Your task to perform on an android device: Buy the Strauss Eco-Friendly Yoga Mat for me that I have added to my Myntra app bag.
Image 0: 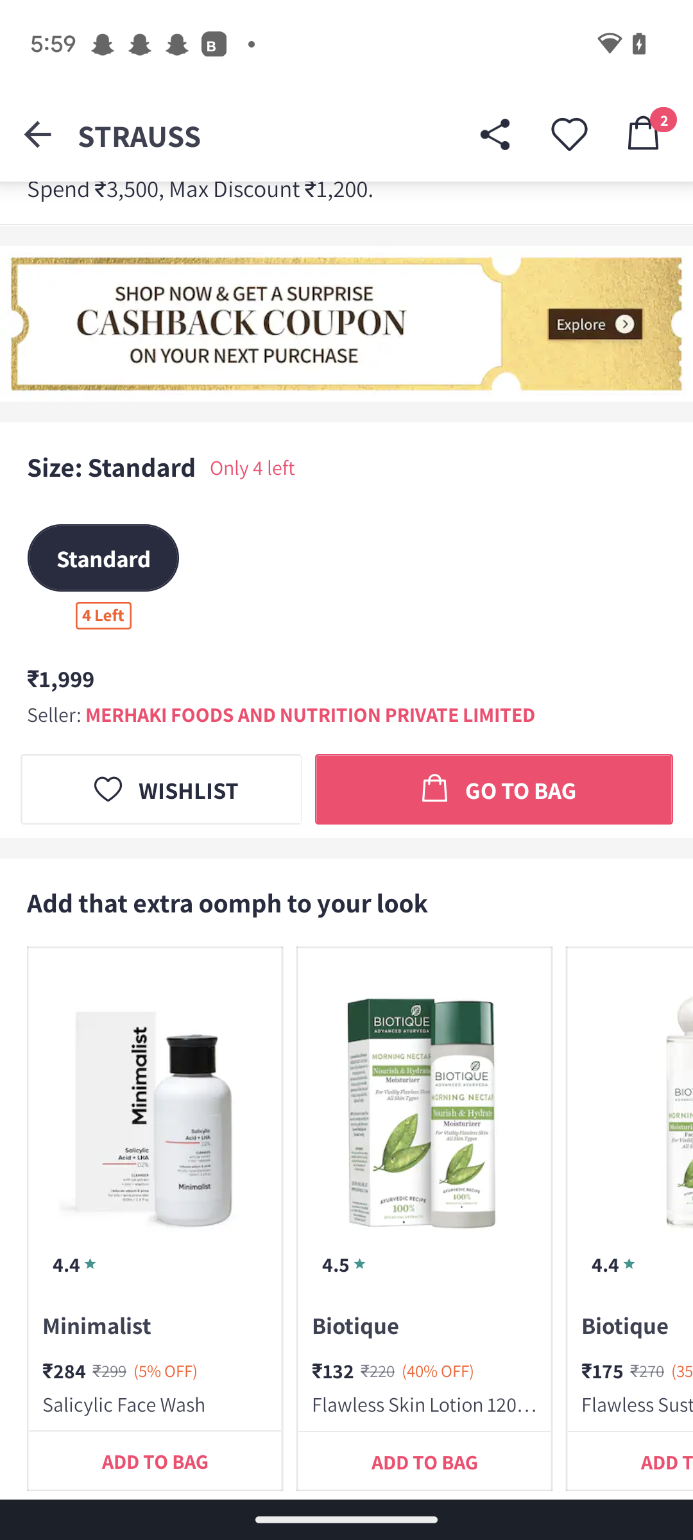
Click on the "Go to bag" tab.
Step 0: click (521, 790)
Image 1: 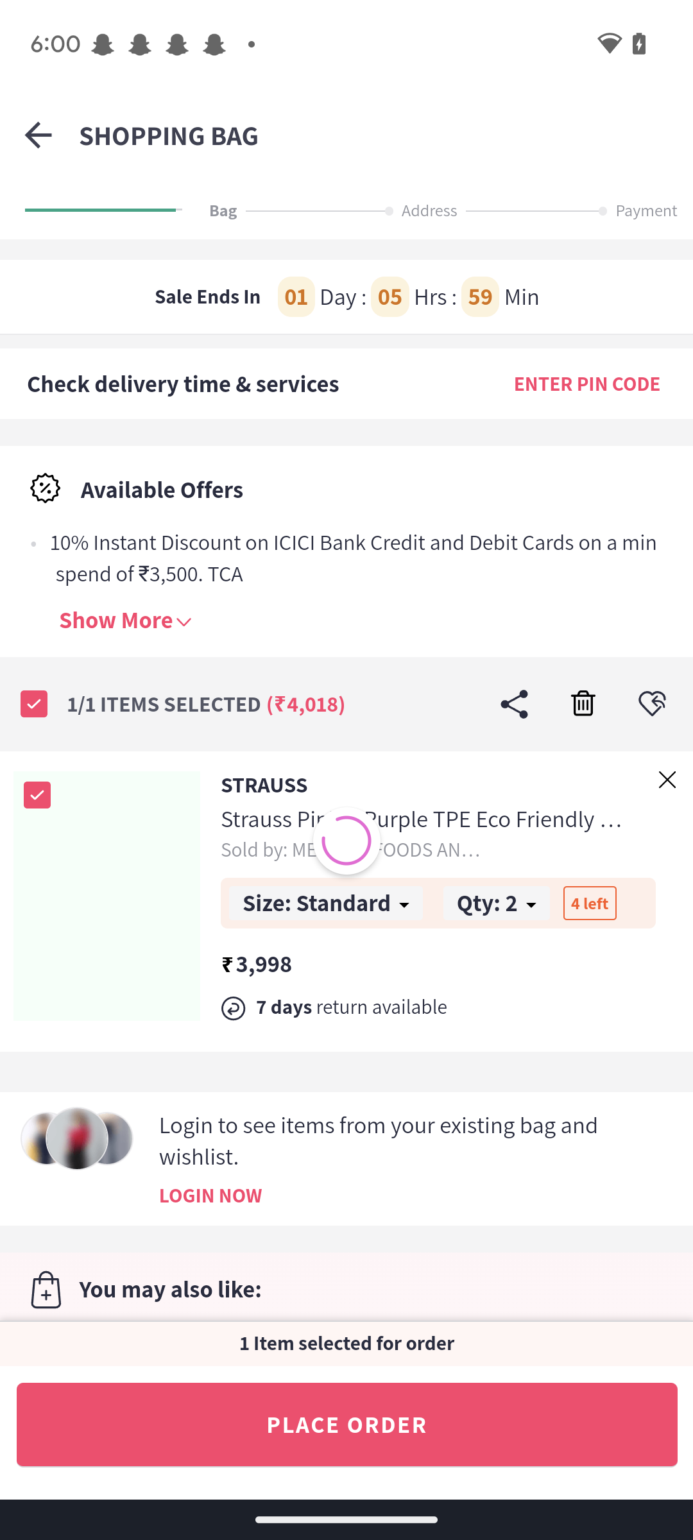
Click on the Tab "Place Order".
Step 1: click (363, 1423)